Your task to perform on an android device: In the gallery app, make an album named Plants and add two pictures of the plants to the album.
Image 0: 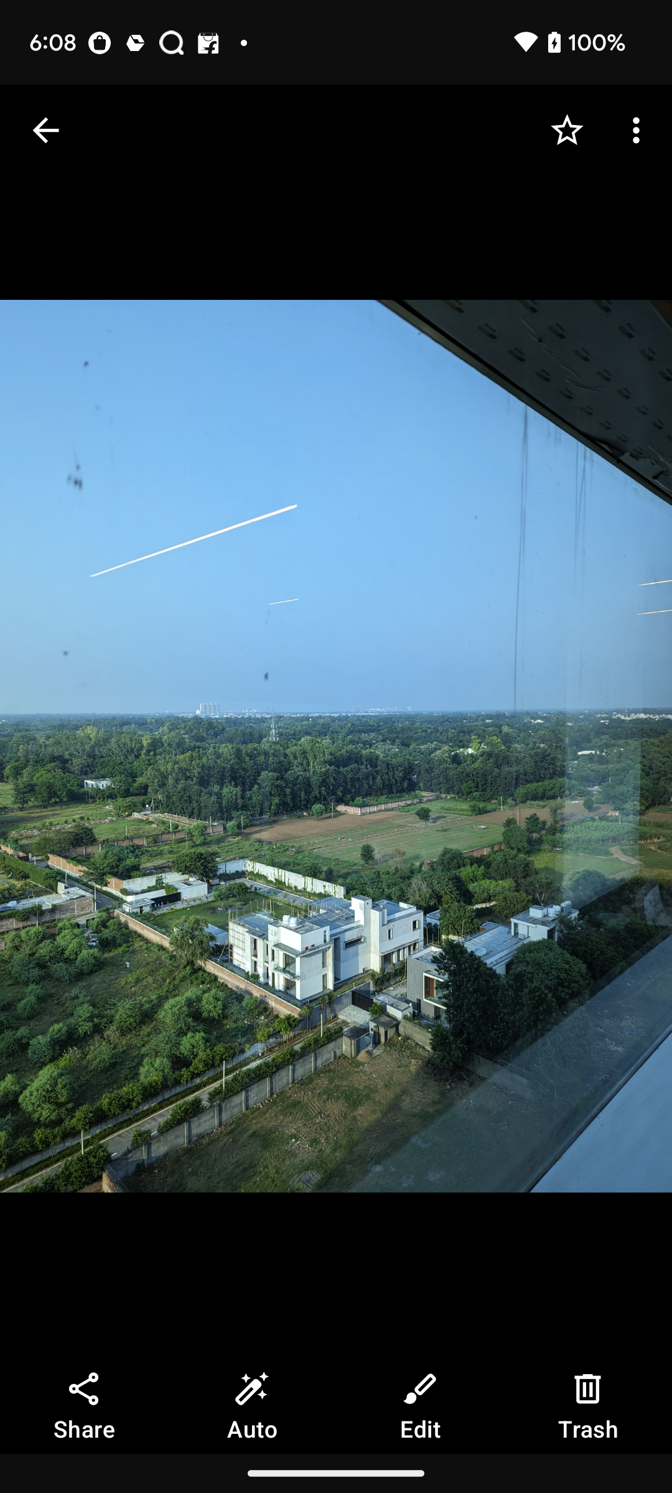
Click on the back arrow at the top left corner of the screen.
Step 0: click (45, 130)
Image 1: 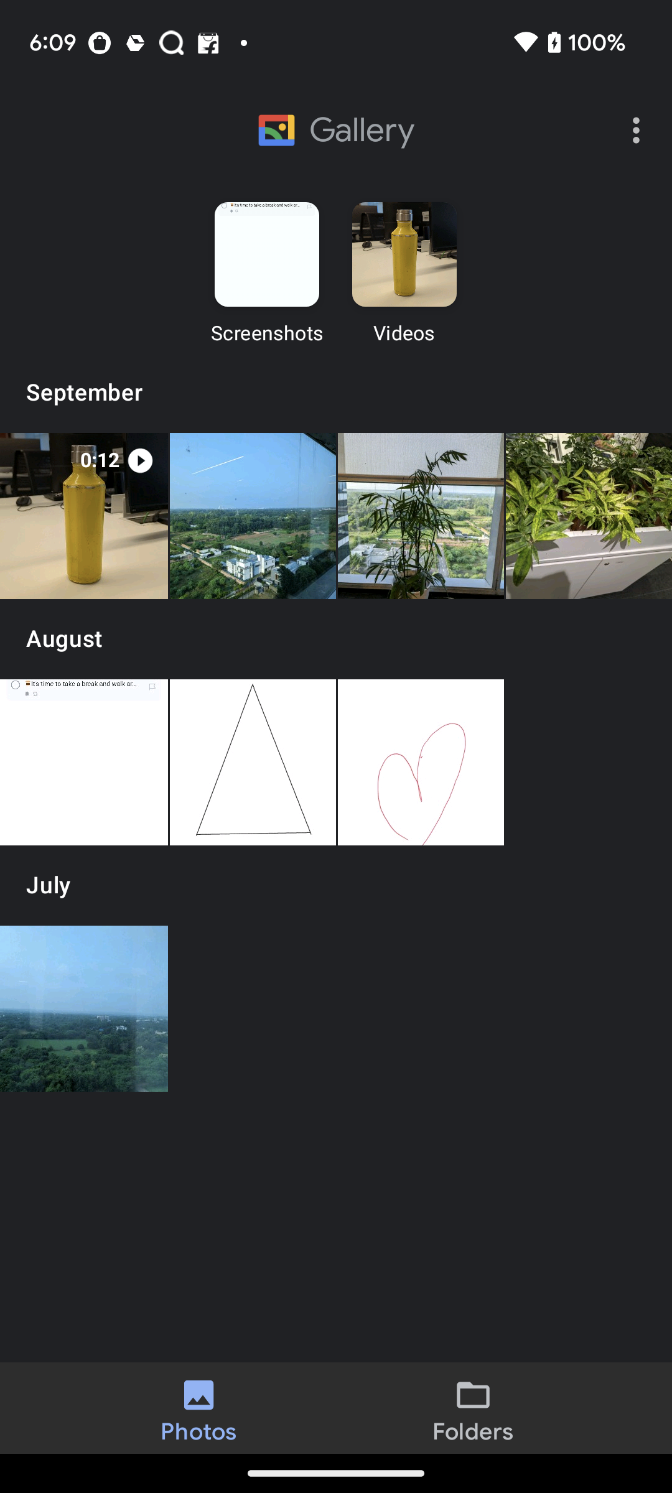
Click on the folders option at the bottom of the screen.
Step 1: click (473, 1408)
Image 2: 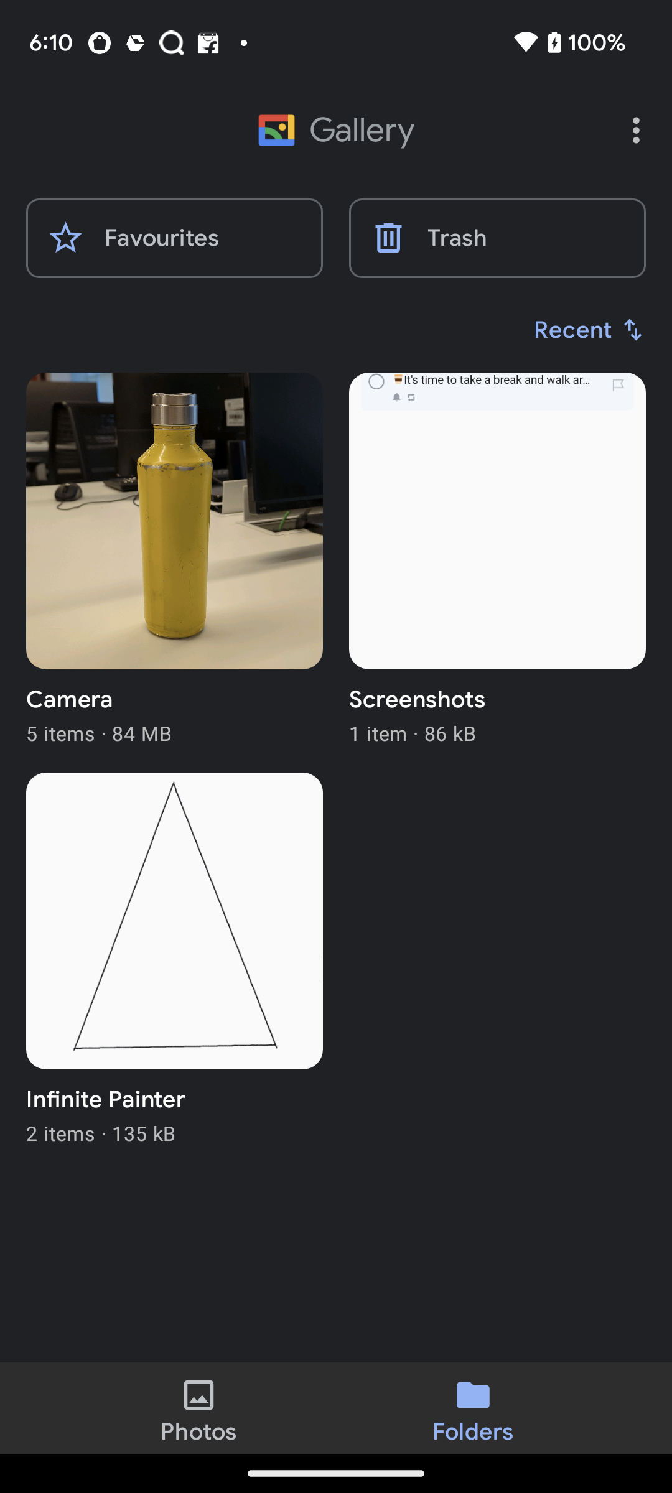
Click on the menu icon at the top right corner of the screen.
Step 2: click (639, 130)
Image 3: 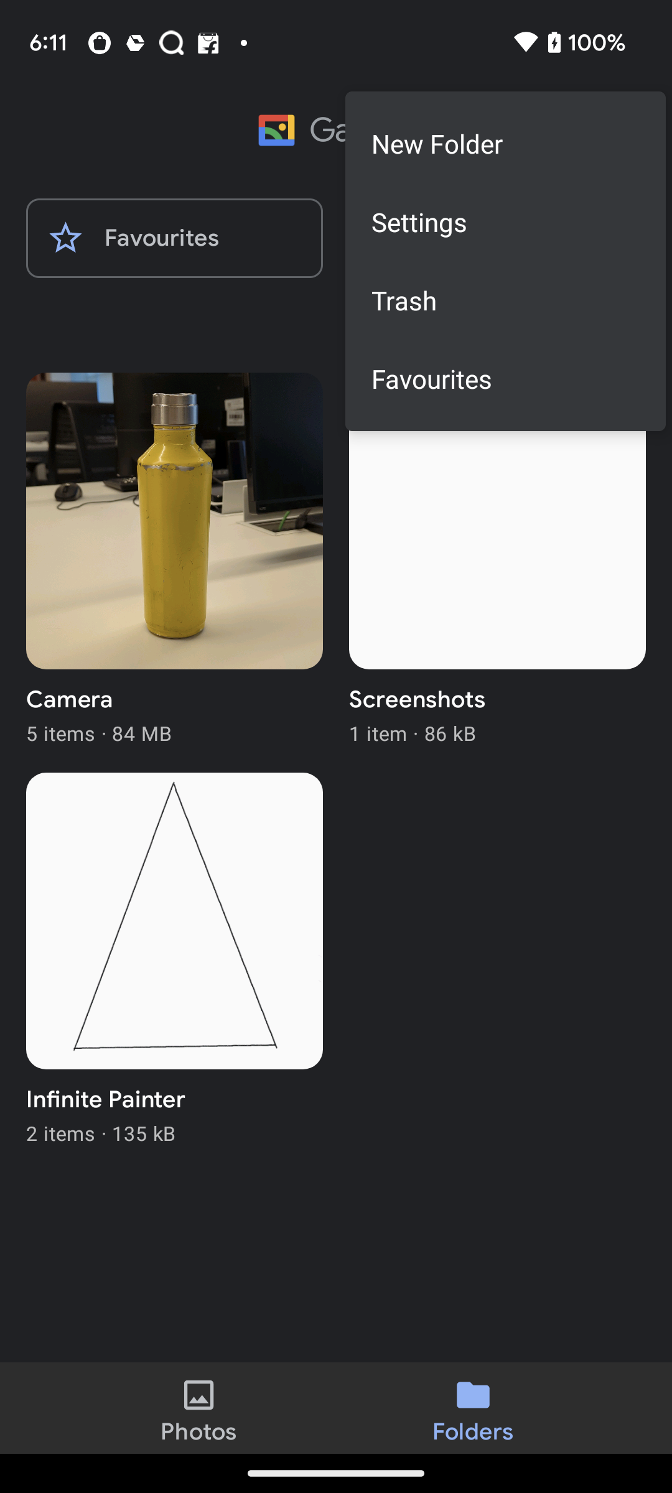
Click on the new folder option on the pop-up screen.
Step 3: click (505, 143)
Image 4: 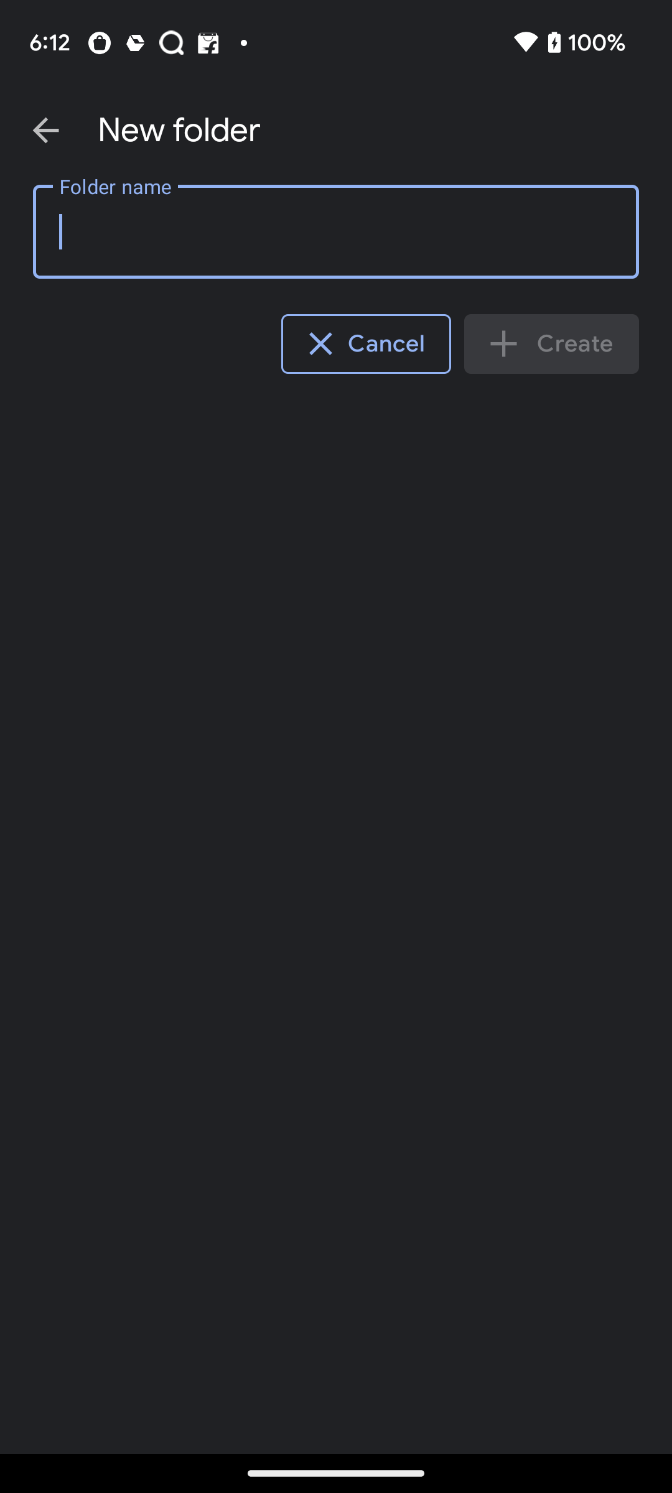
Click on the folder name tab on the screen.
Step 4: click (336, 231)
Image 5: 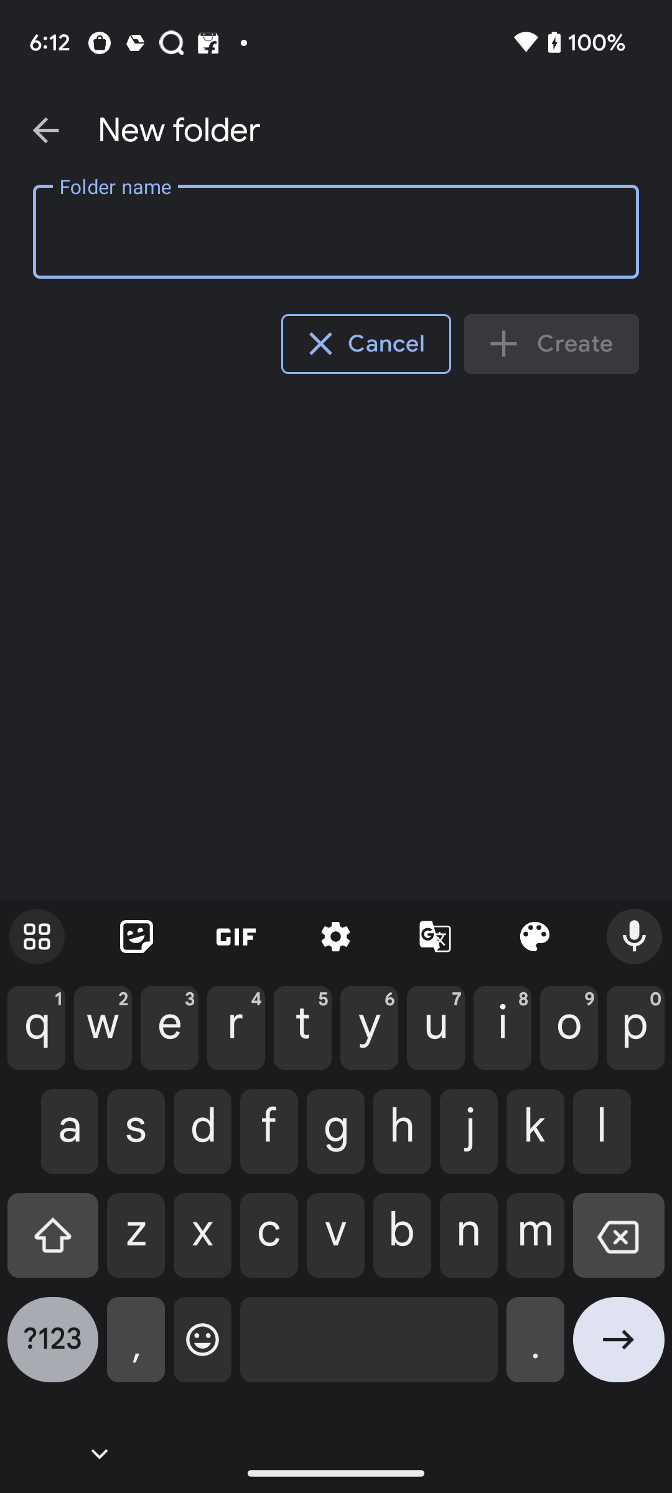
Type Plants as the folder name.
Step 5: type "Plants"
Image 6: 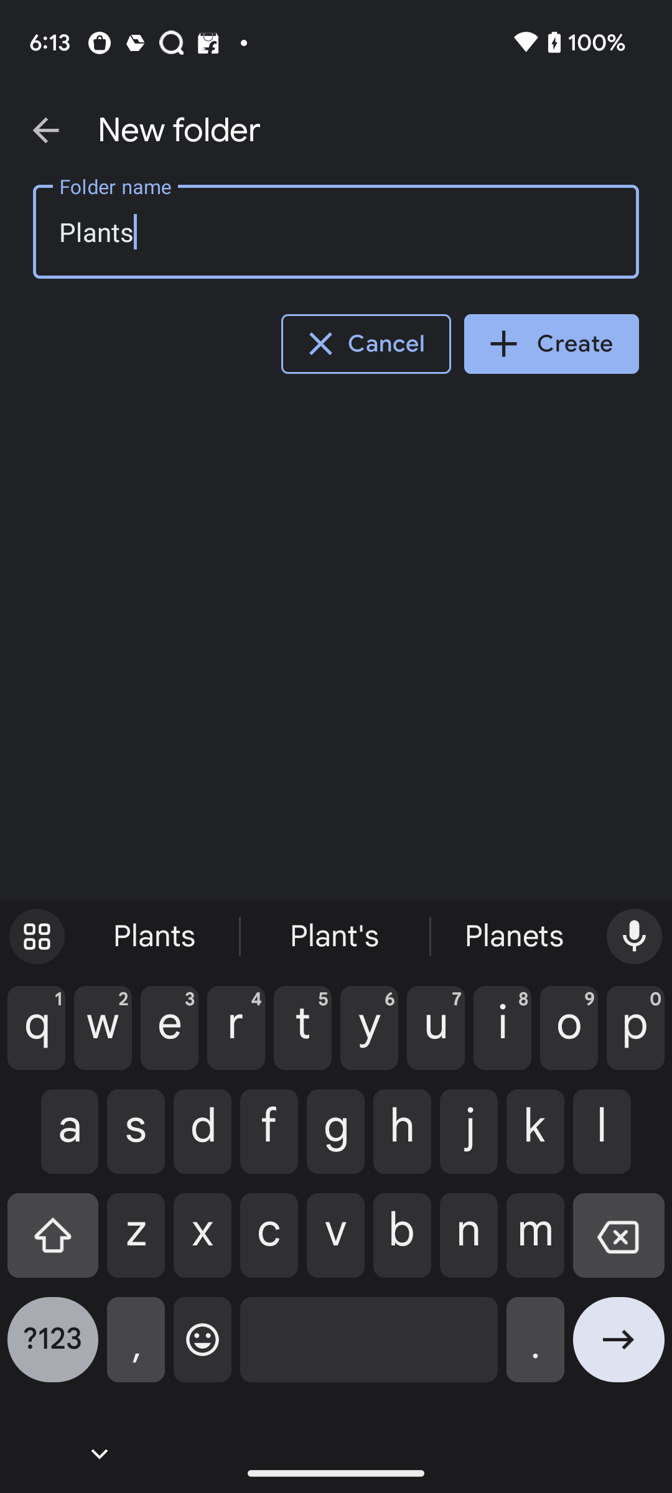
Click on the create option on the right side of the screen.
Step 6: click (551, 343)
Image 7: 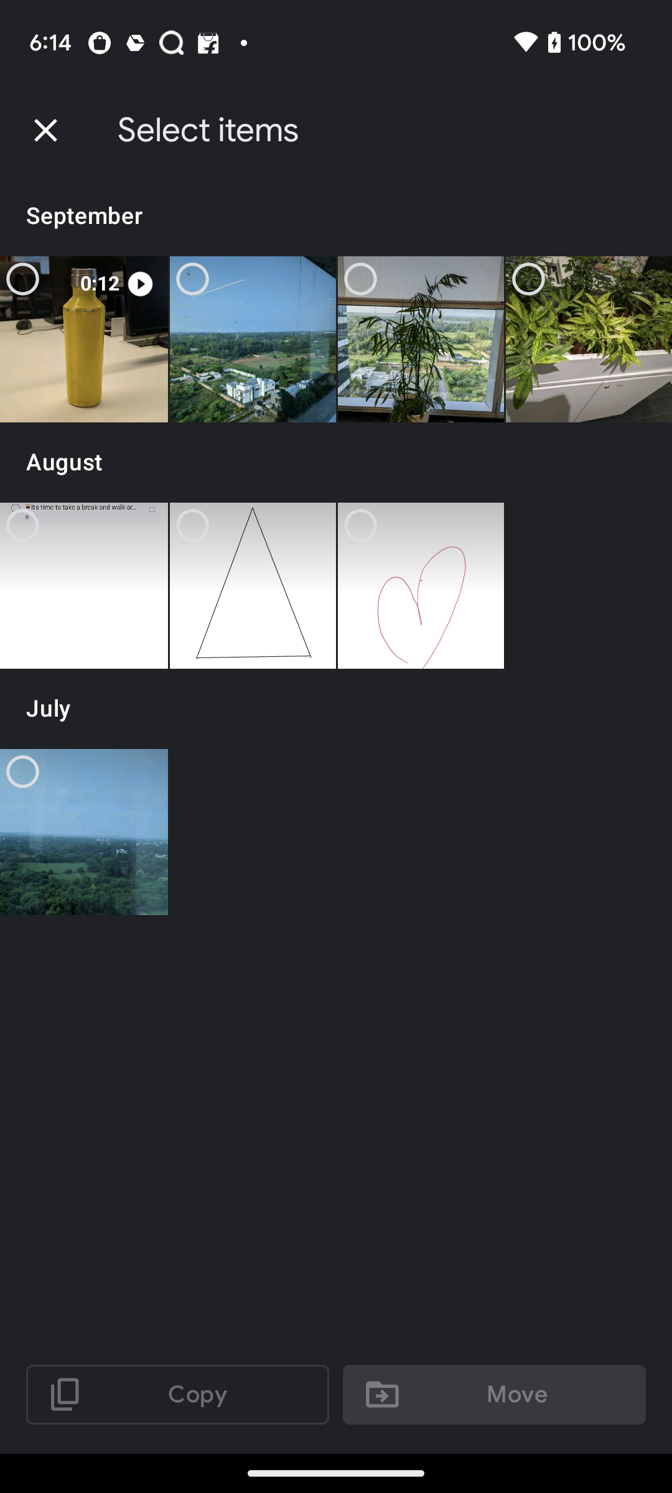
Select the two pictures on the right side of the screen.
Step 7: click (589, 339)
Image 8: 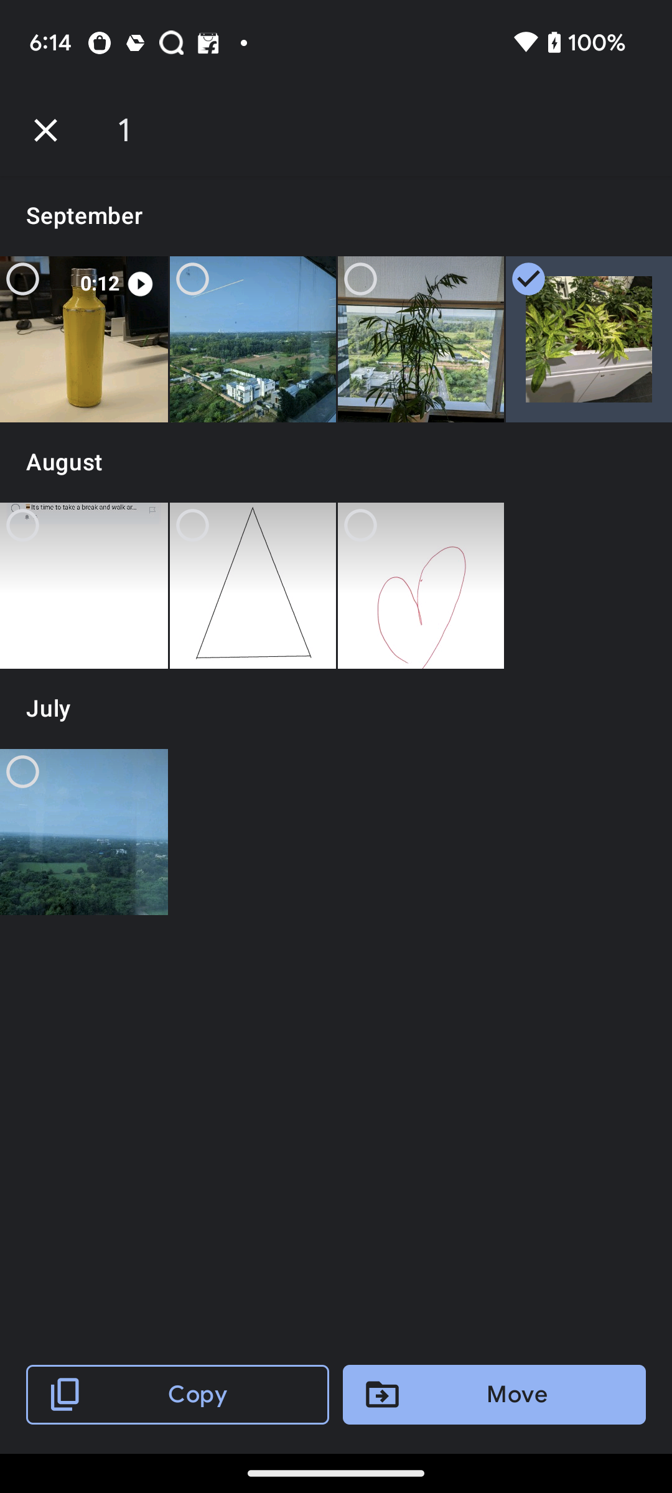
Select the two pictures on the right side of the screen.
Step 8: click (421, 339)
Image 9: 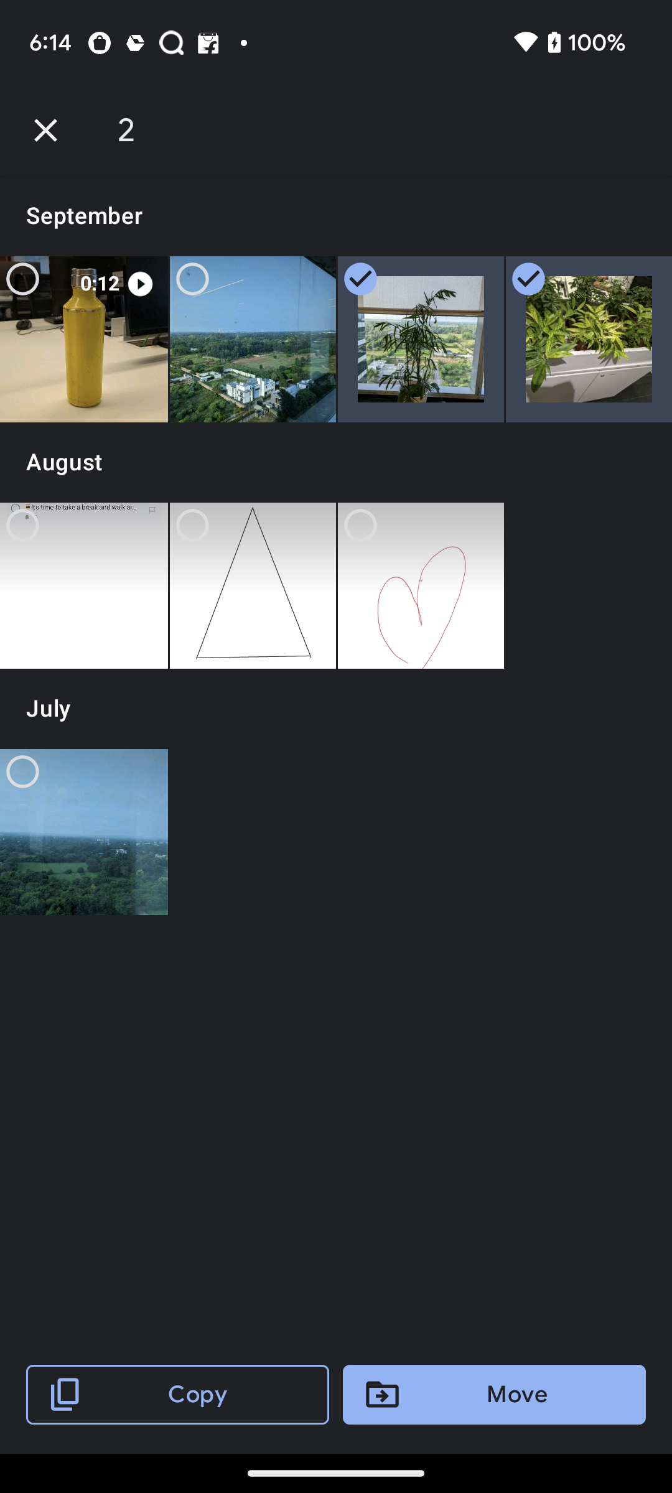
Click on the move option at the bottom right corner of the screen.
Step 9: click (494, 1395)
Image 10: 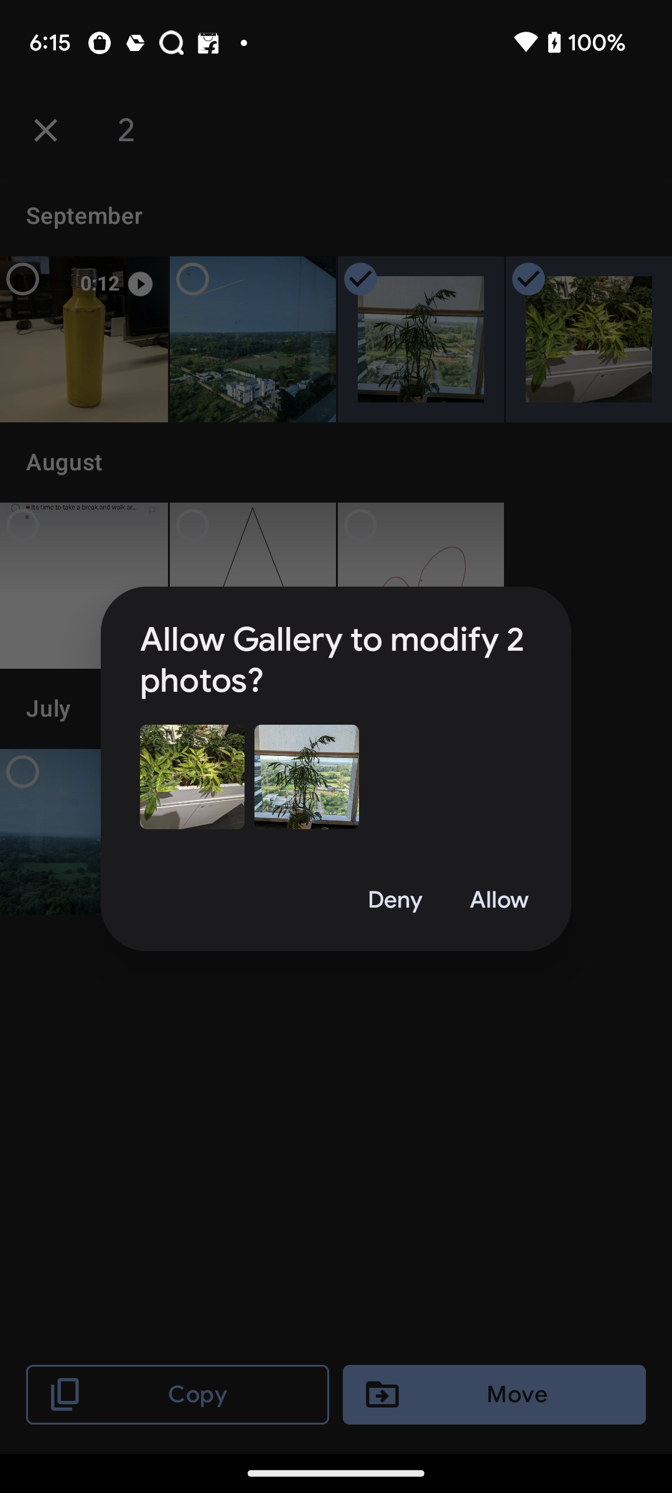
Click on the allow option at the bottom right corner of the pop-up screen.
Step 10: click (499, 900)